Your task to perform on an android device: I want to look through brand-new, size L t-shirts for wearing to my office using the Allen Solly App.
Image 0: 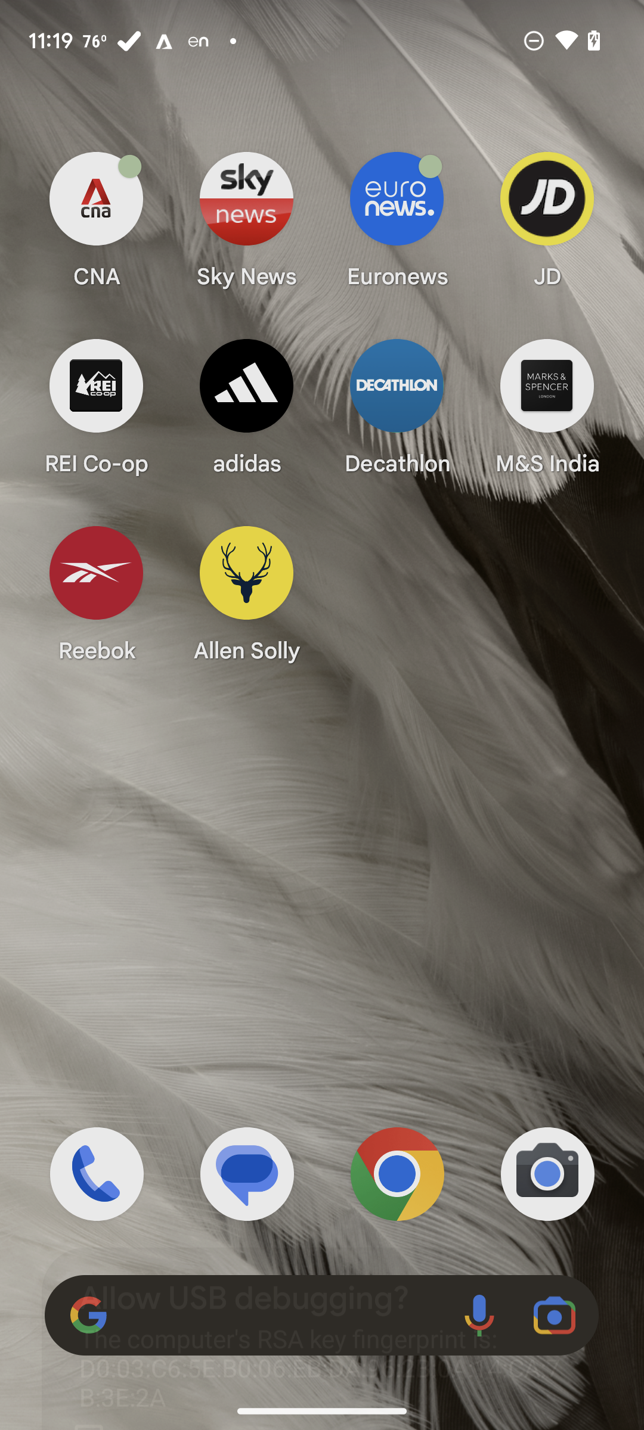
Open Allen Solly app
Step 0: click (247, 592)
Image 1: 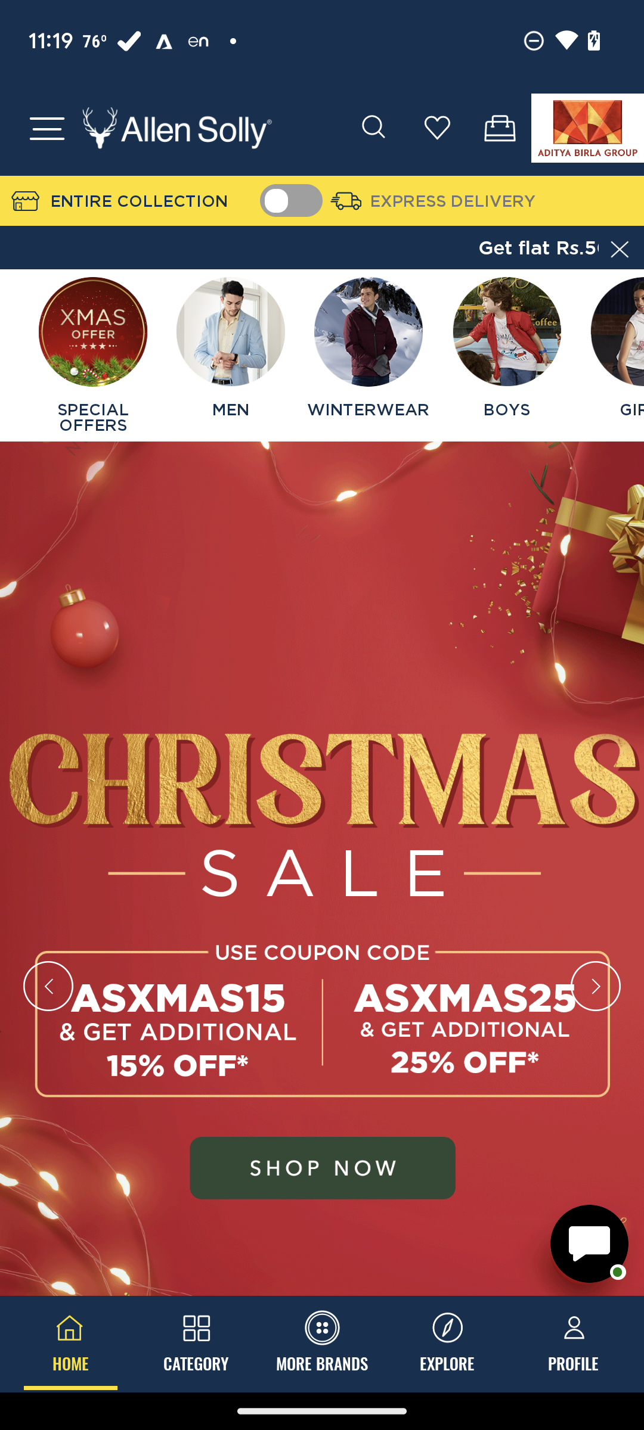
Click on the search box
Step 1: click (322, 736)
Image 2: 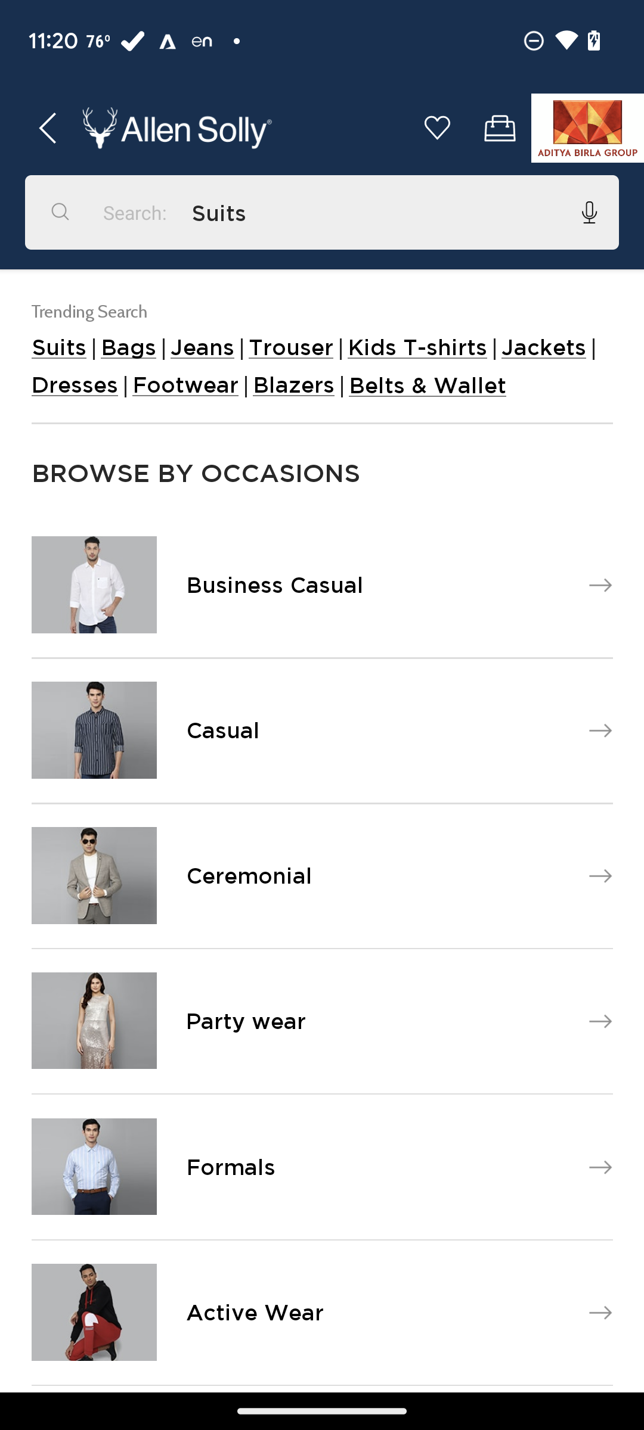
Type T-shirts
Step 2: click (325, 212)
Image 3: 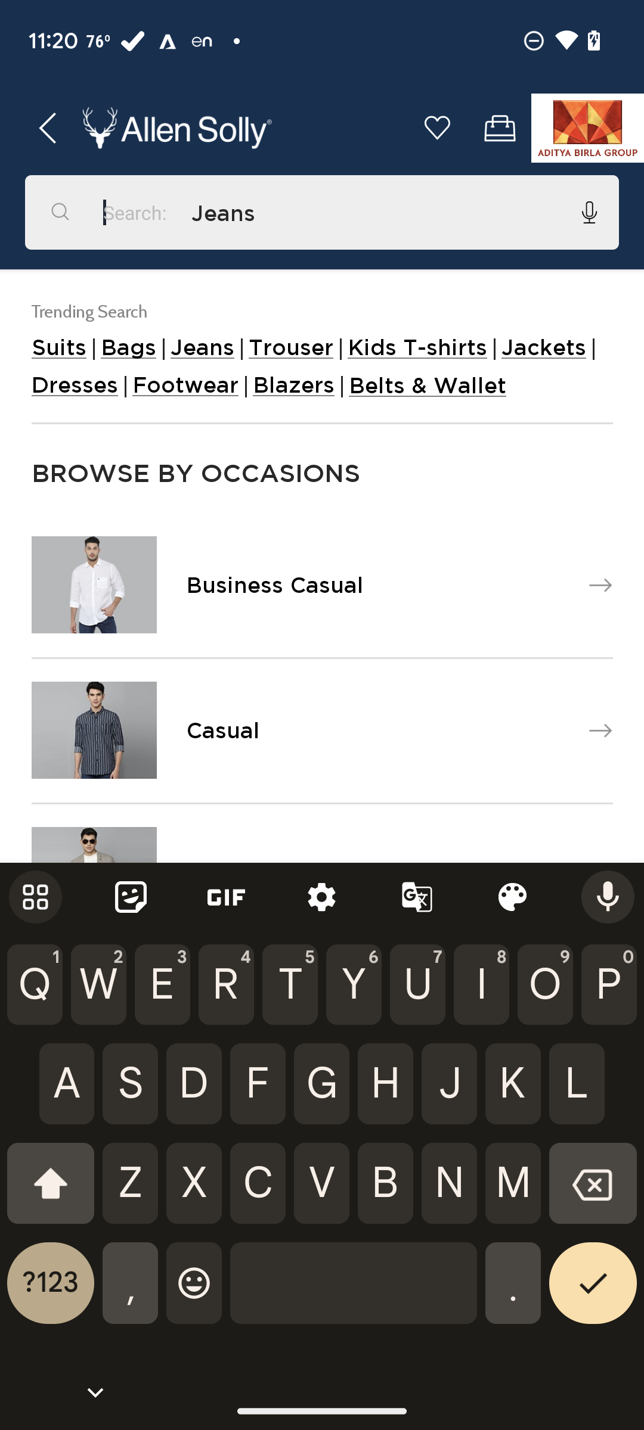
Type T-shirts
Step 3: type "T-shirts"
Image 4: 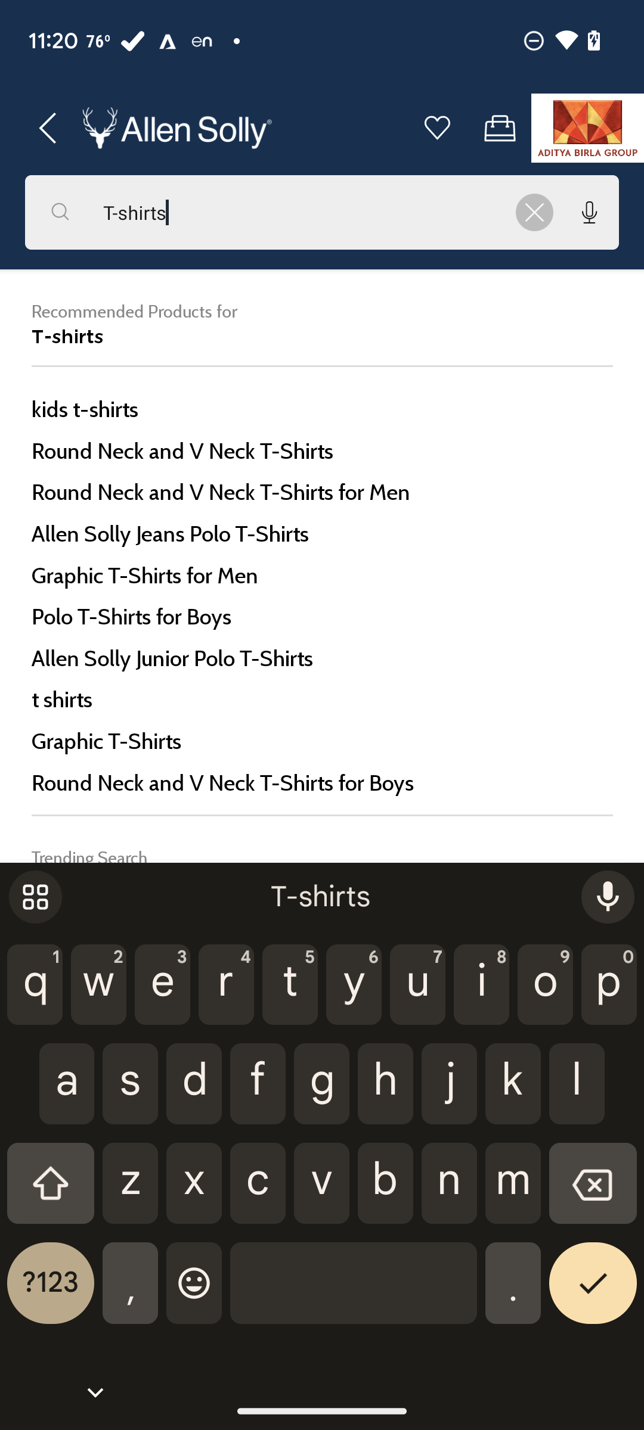
Click on T-shirts for men
Step 4: click (322, 492)
Image 5: 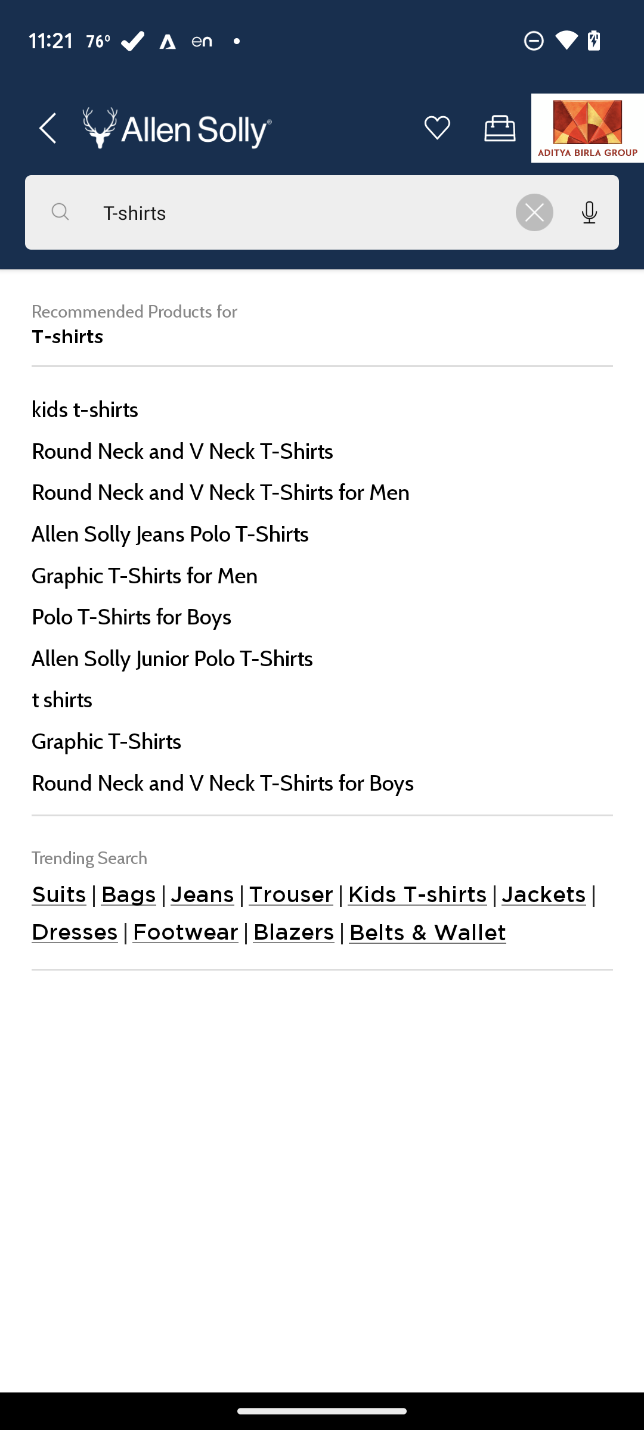
Click on T-shirts for men
Step 5: click (300, 212)
Image 6: 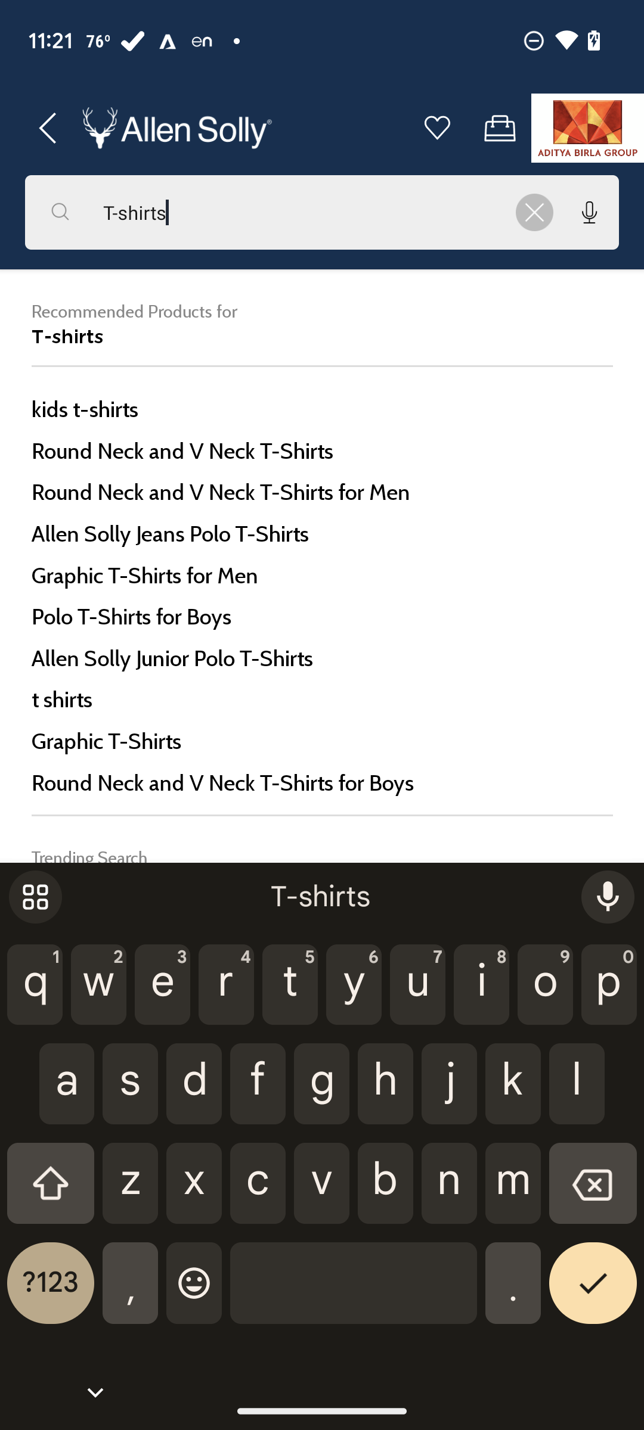
Click on T-shirts for men
Step 6: click (593, 1292)
Image 7: 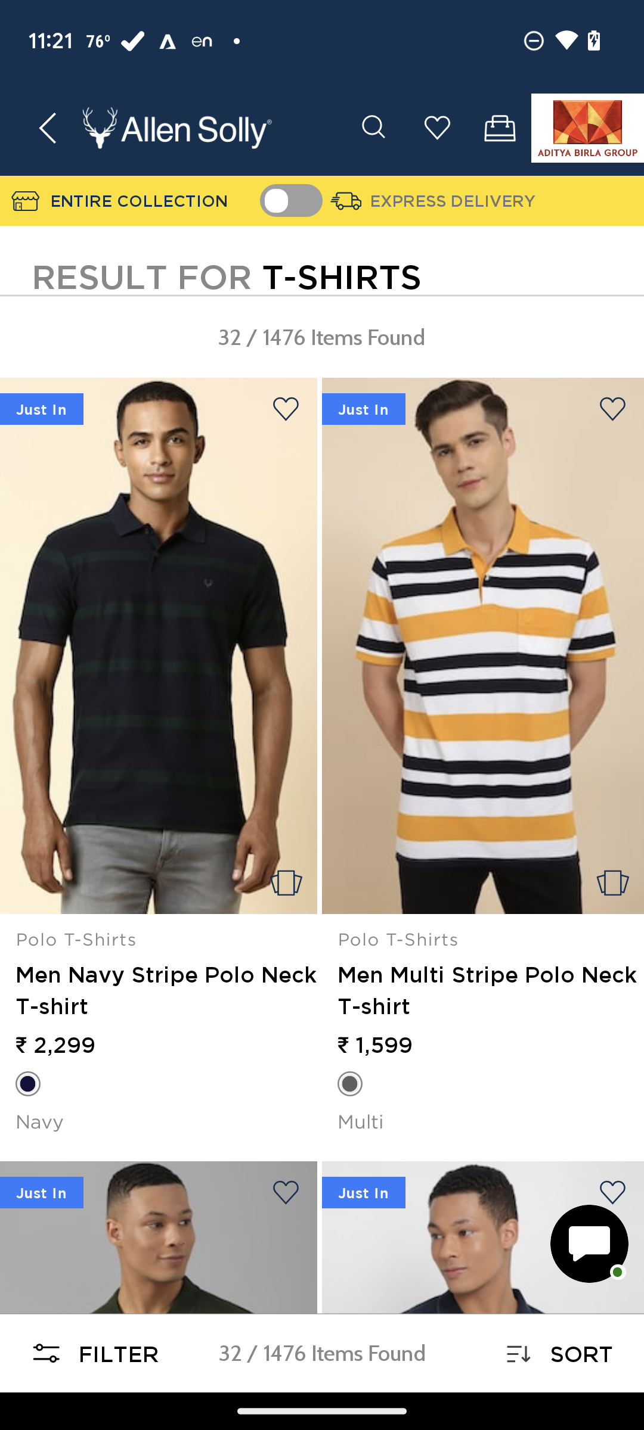
Click on filter
Step 7: click (74, 1359)
Image 8: 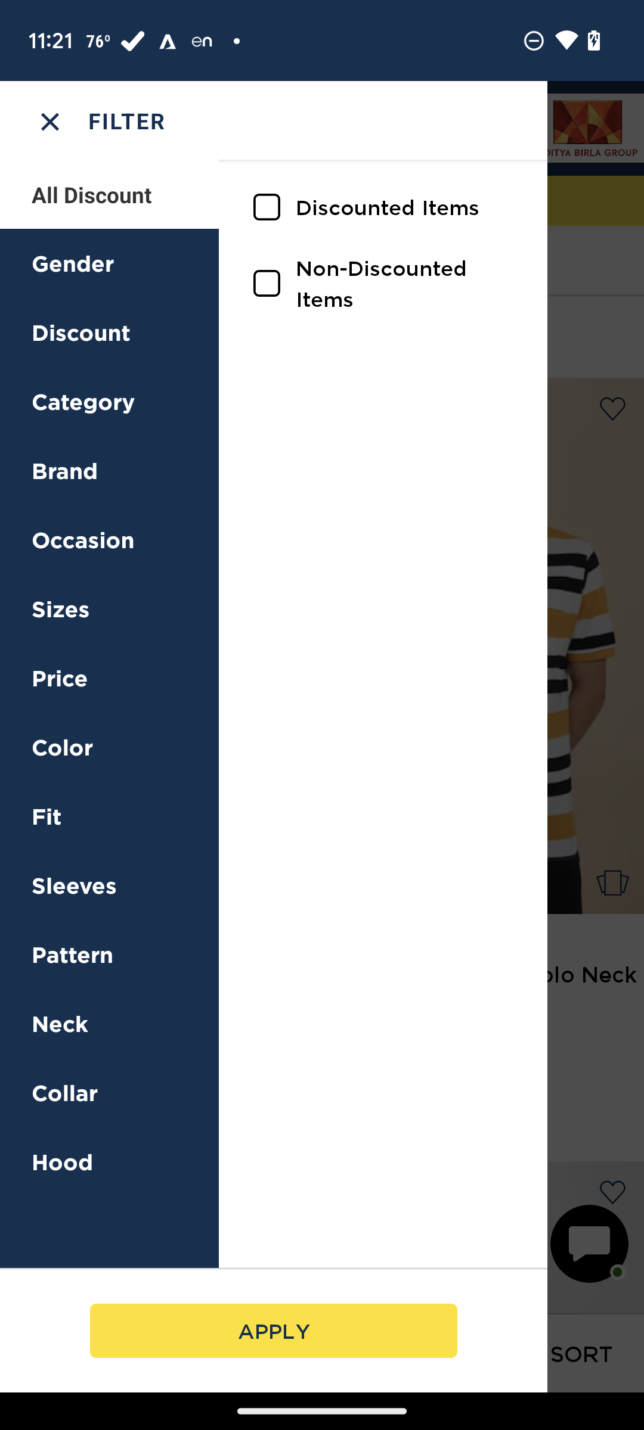
Click on sizes
Step 8: click (60, 608)
Image 9: 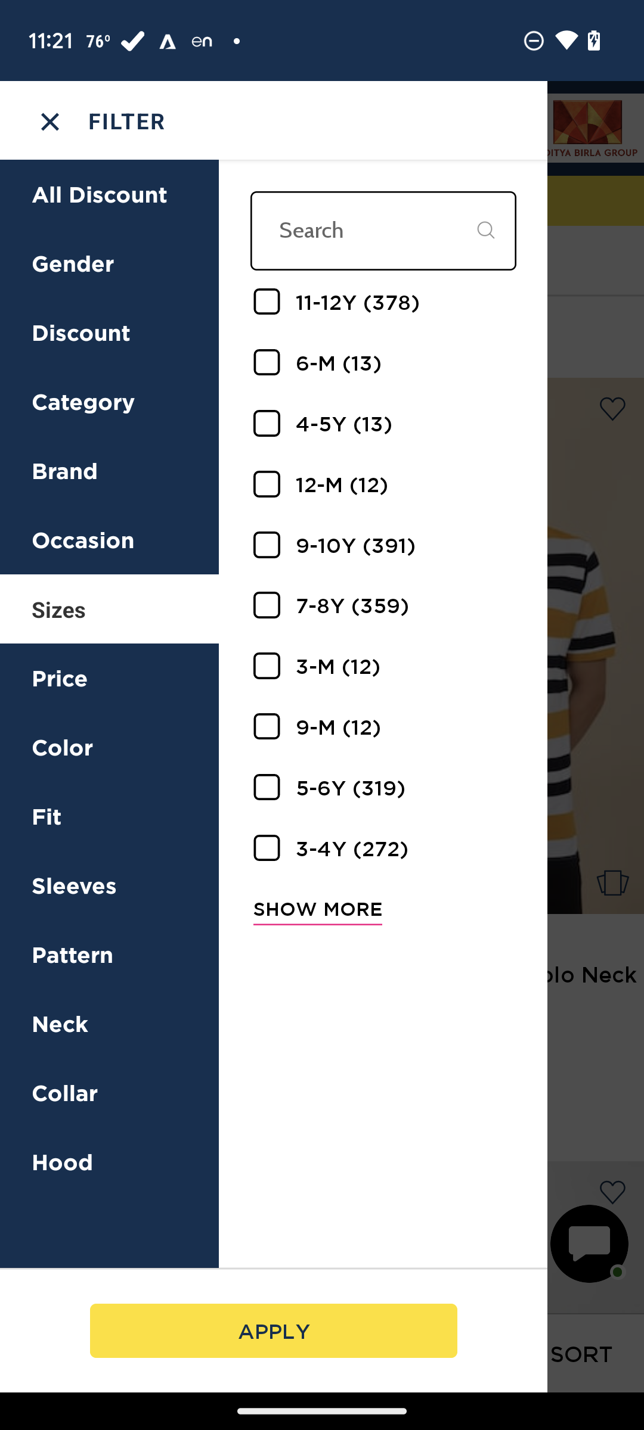
Click on sizes
Step 9: click (317, 908)
Image 10: 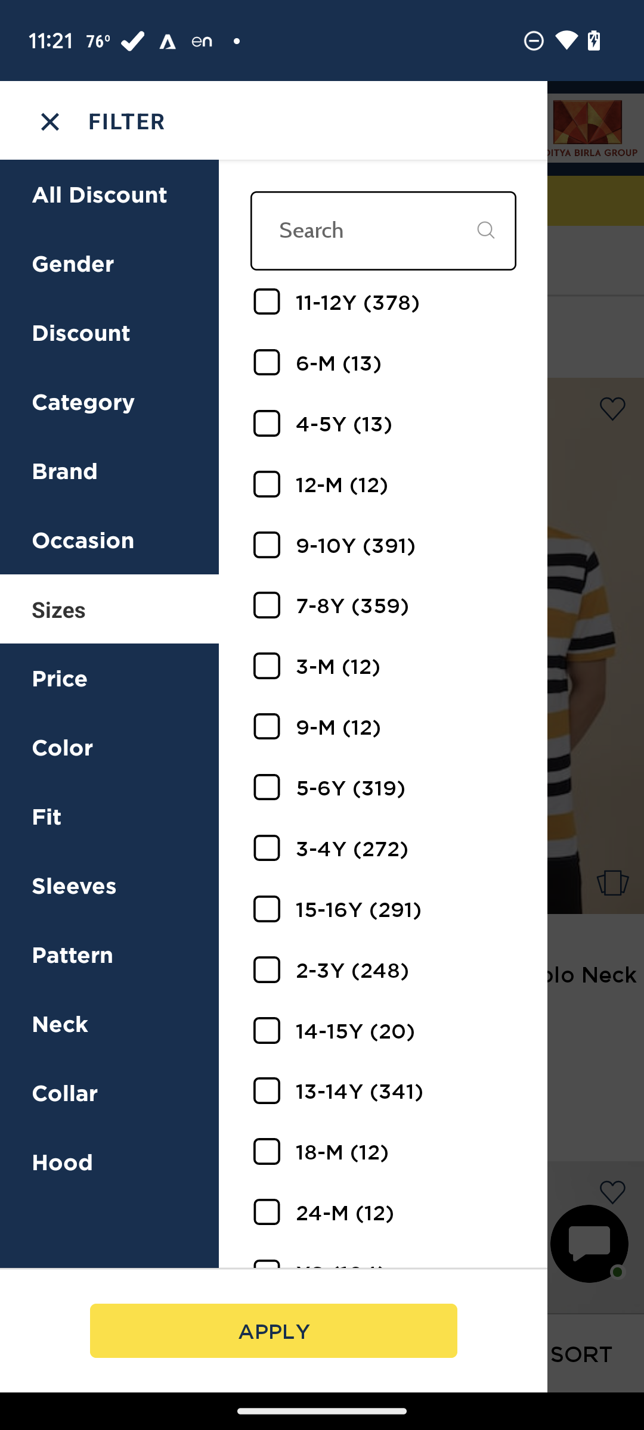
Swipe up select L
Step 10: scroll down
Image 12: 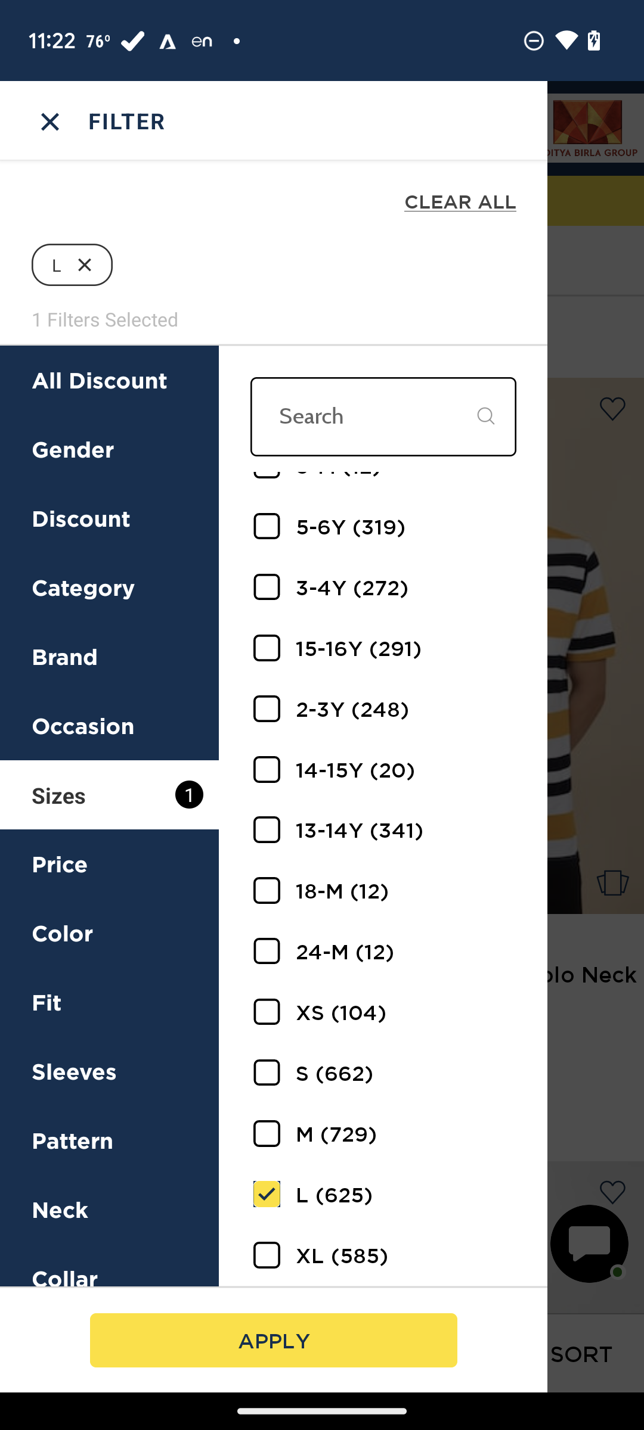
Click on apply
Step 12: click (273, 1340)